Your task to perform on an android device: Edit the document with the title as Dinner With Dad, change the Pharse Dinner at 8:30 at the Favorite restaurant  Marco's with Father Tom Clark in the Google Docs app.
Image 0: 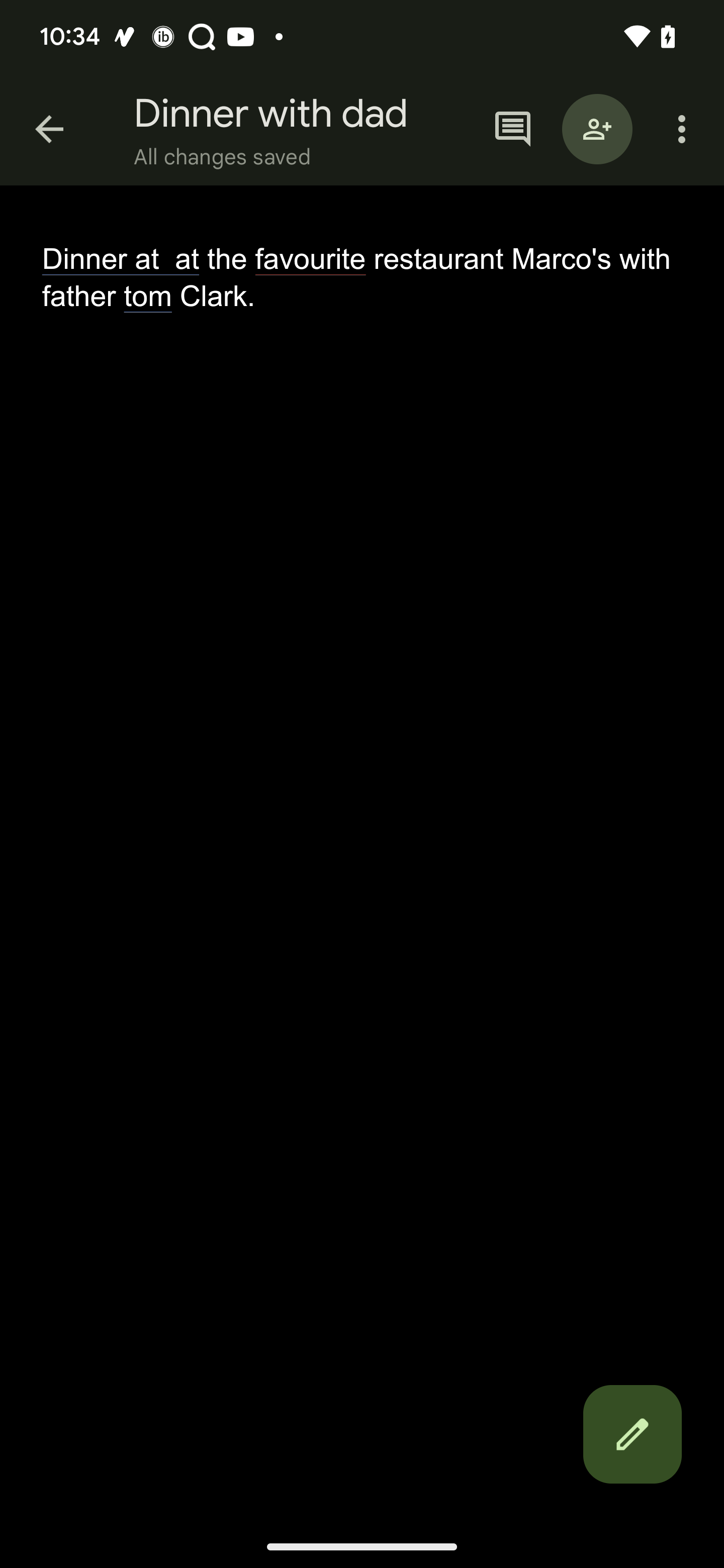
Click on the edit button at the right bottom of the screen
Step 0: click (632, 1434)
Image 1: 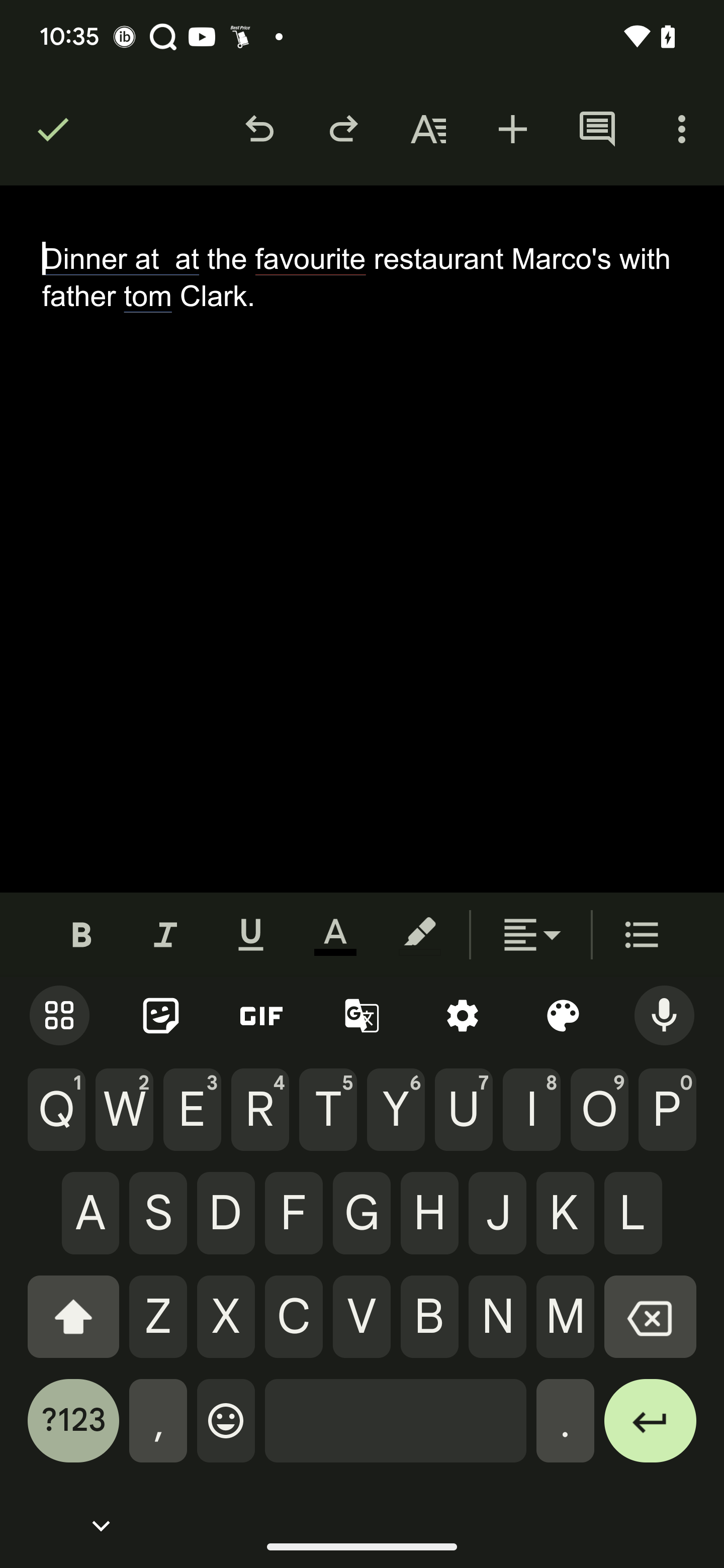
Type Dinner at 8:30 at the Favorite restaurant Marco's with Father Tom Clark 
Step 1: type "Dinner at 8:30 at the Favorite restaurant Marco's with Father Tom Clark "
Image 2: 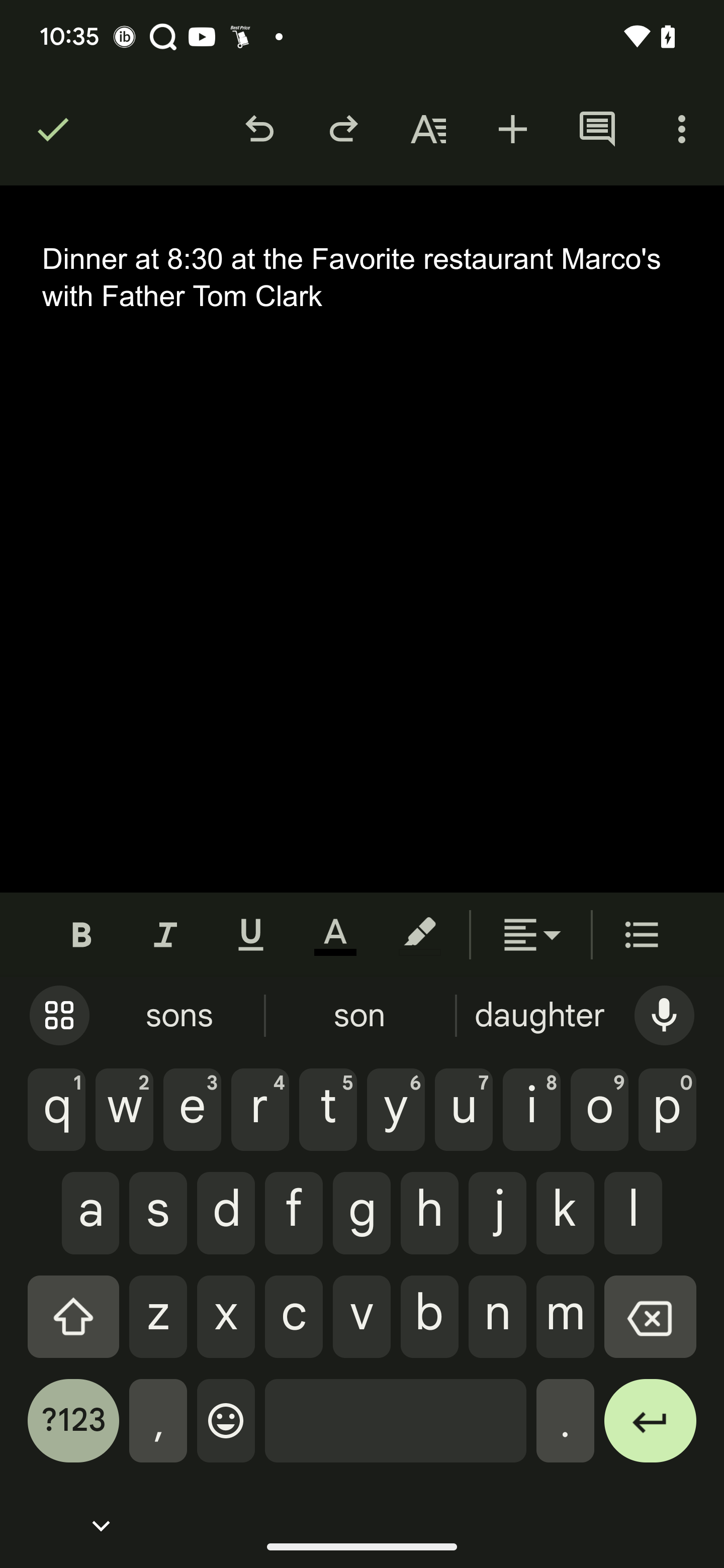
Click on the tick button to save the doc
Step 2: click (49, 129)